Your task to perform on an android device: In the Atom app, I should track my progress if I want to keep myself motivated to meditate.
Image 0: 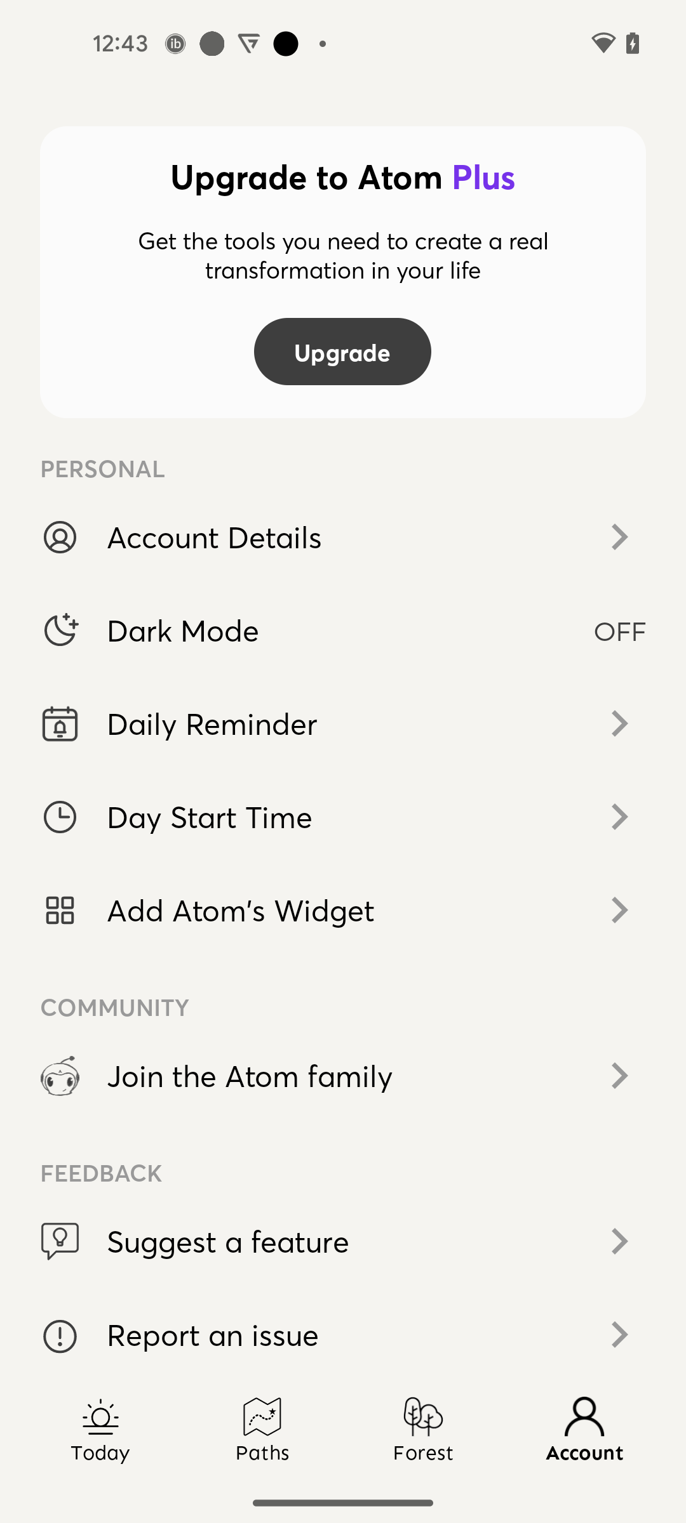
Go to the Forest tab
Step 0: click (423, 1452)